Your task to perform on an android device: I want to track my daily activity and workout out , Create an account in the google fit app with the goal of 5000 steps and 30 heart points.
Image 1: 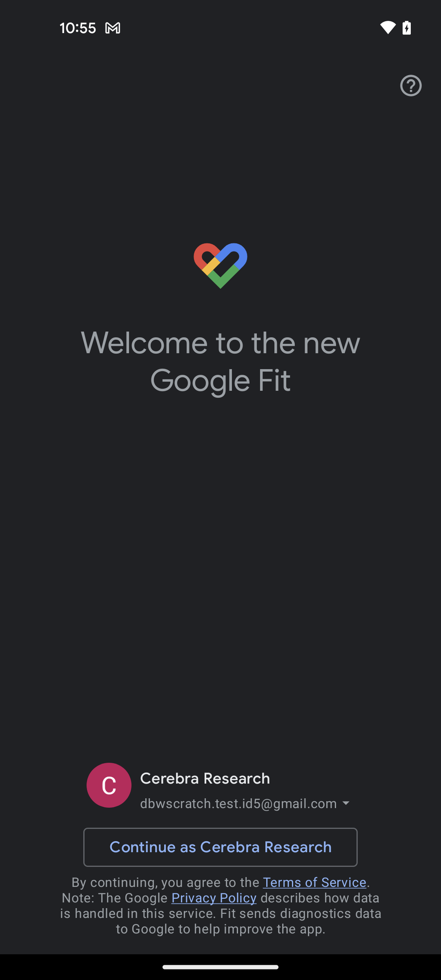
Tap on the drawer icon of gmail
Step 1: click (220, 787)
Image 2: 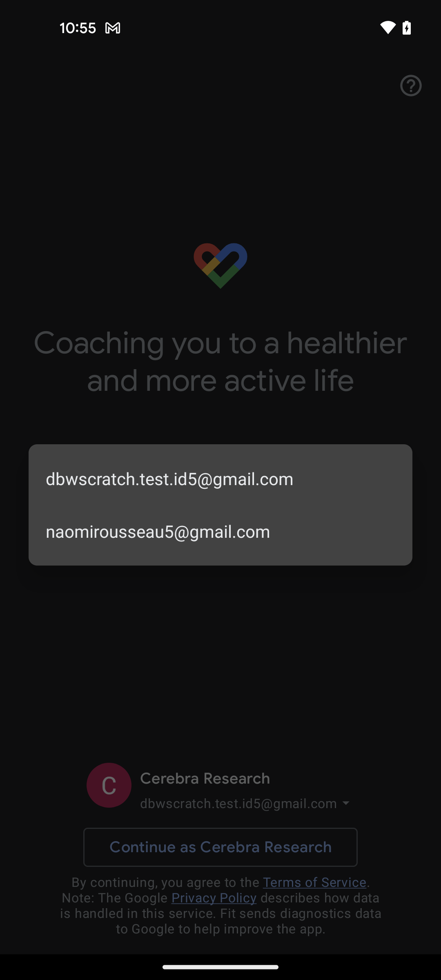
Select the second mail id
Step 2: click (220, 531)
Image 3: 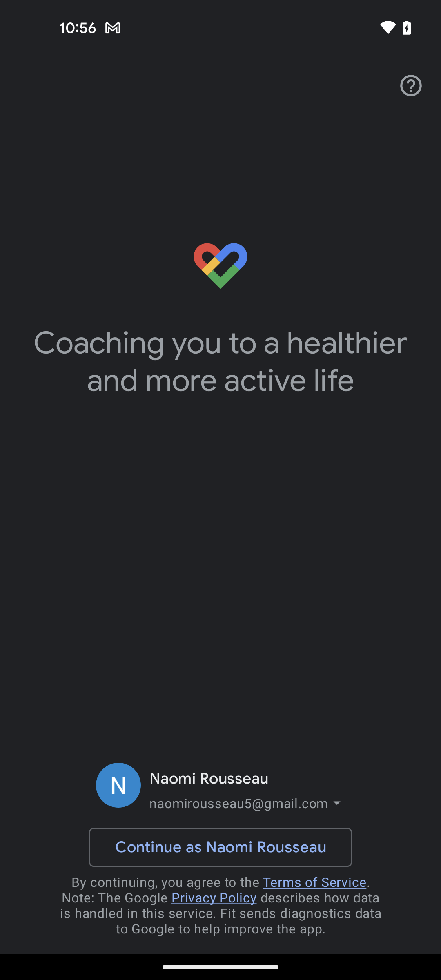
Tap on the continue as naomi rousseau button
Step 3: click (220, 847)
Image 4: 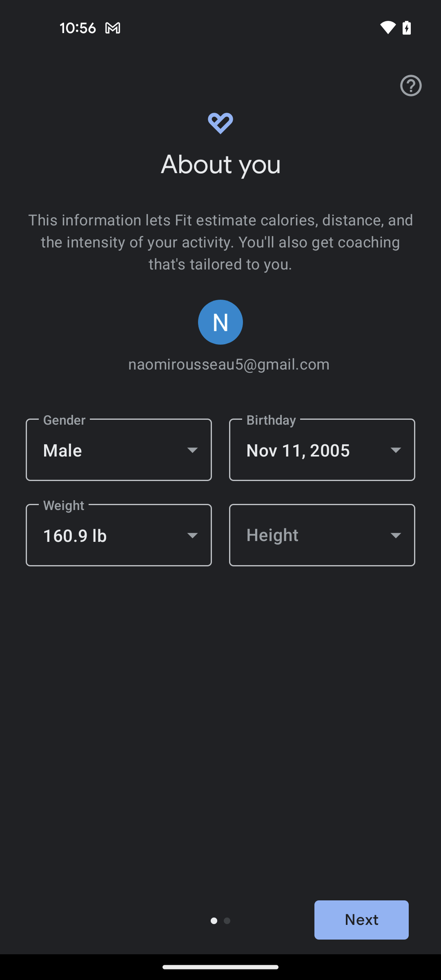
Tap on the gender box
Step 4: click (119, 450)
Image 7: 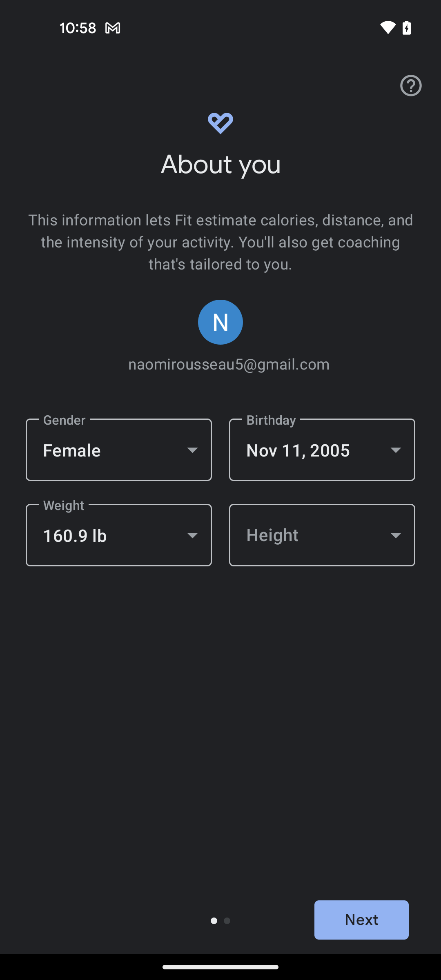
Tap on the weight box
Step 7: click (119, 535)
Image 8: 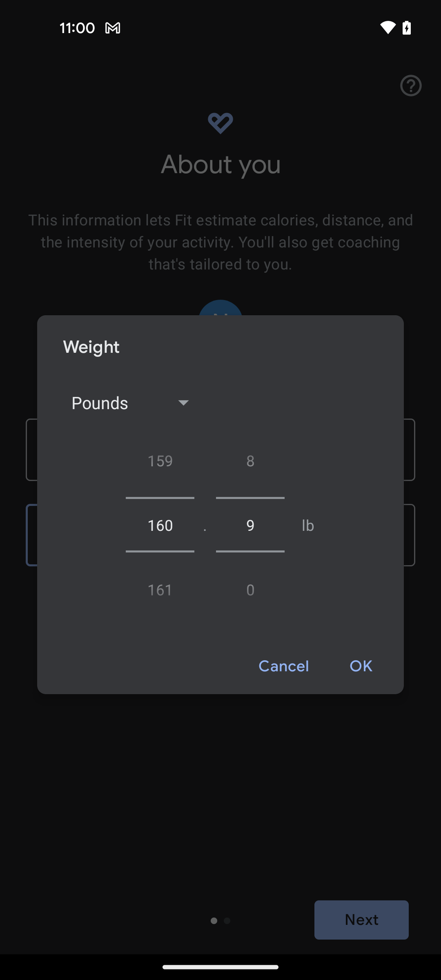
Swipe down to view 155 
Step 8: scroll up
Image 11: 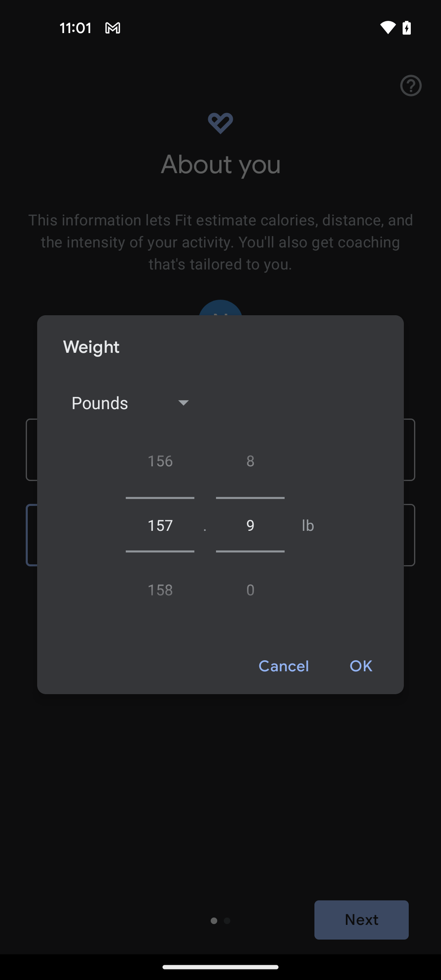
Swipe down to view 155 
Step 11: scroll up
Image 12: 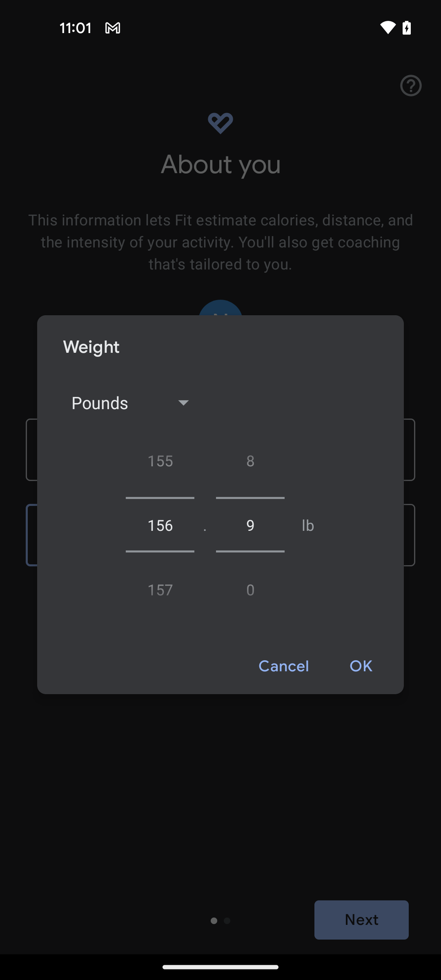
Swipe down to view 155 
Step 12: scroll up
Image 13: 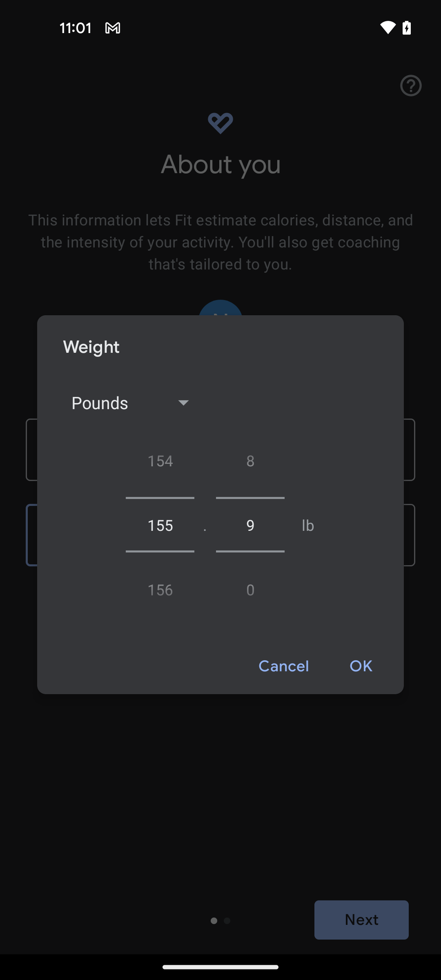
Tap on the OK button
Step 13: click (361, 666)
Image 14: 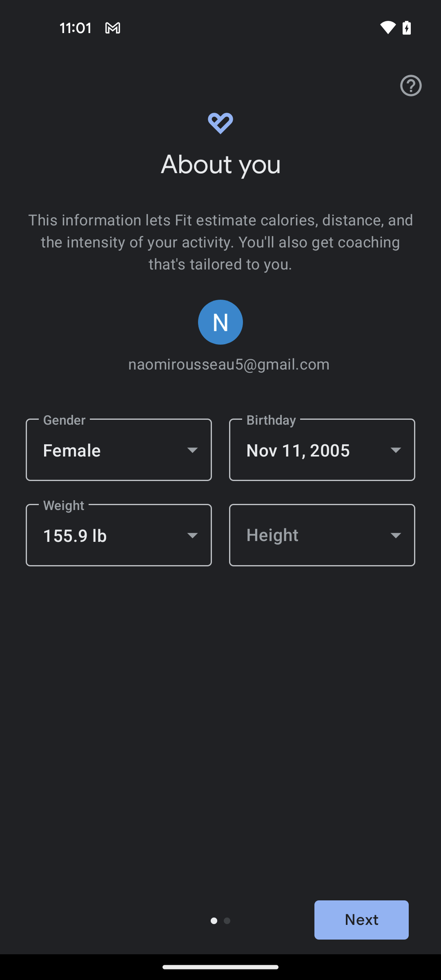
Tap on the height button
Step 14: click (322, 535)
Image 15: 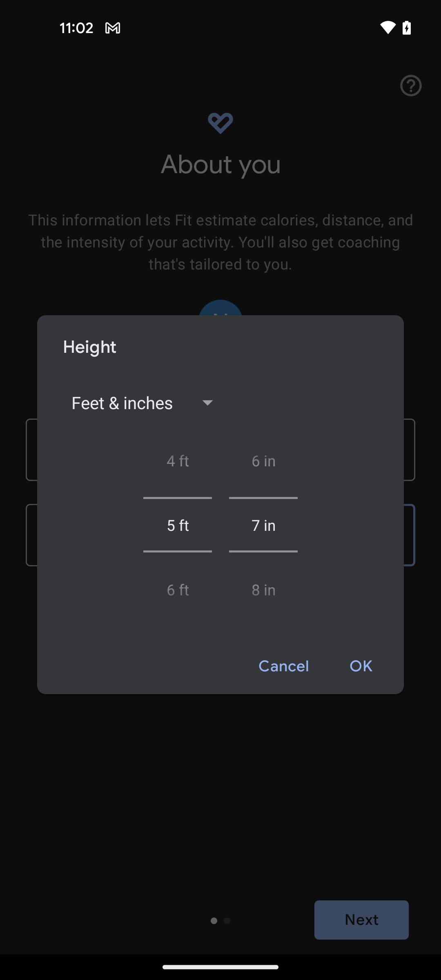
Swipe down to view 5 in option
Step 15: scroll up
Image 17: 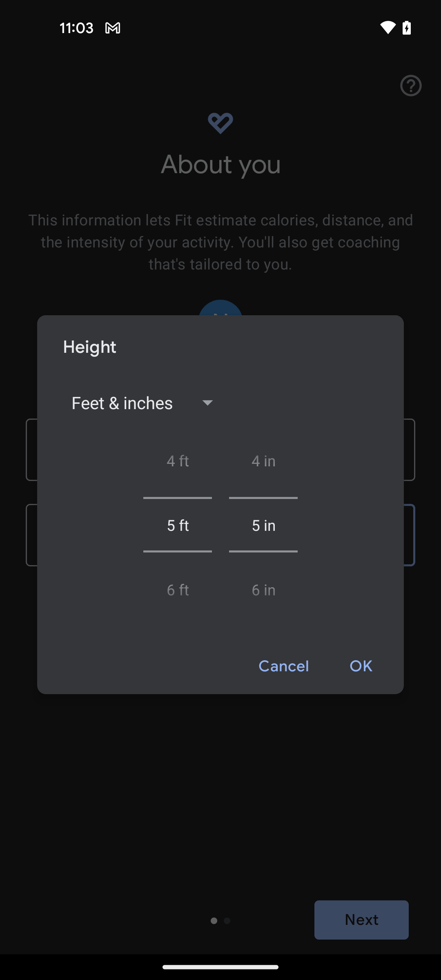
Tap on the ok option
Step 17: click (361, 666)
Image 18: 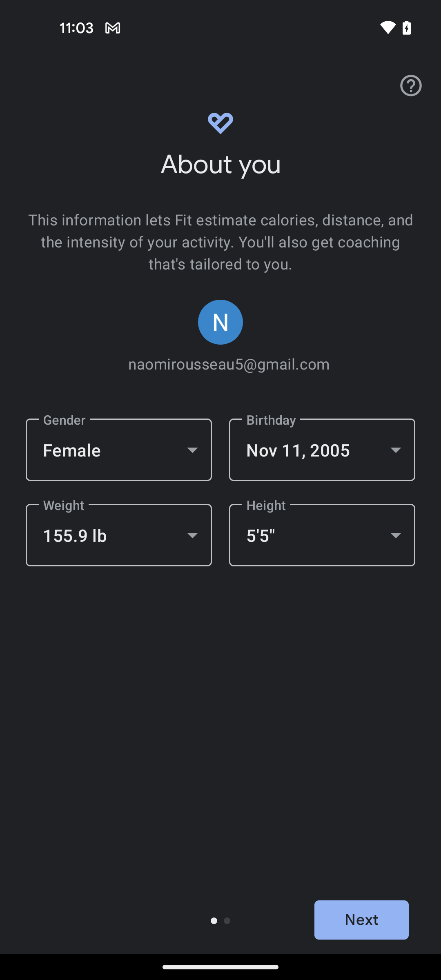
Tap on the next button
Step 18: click (361, 920)
Image 19: 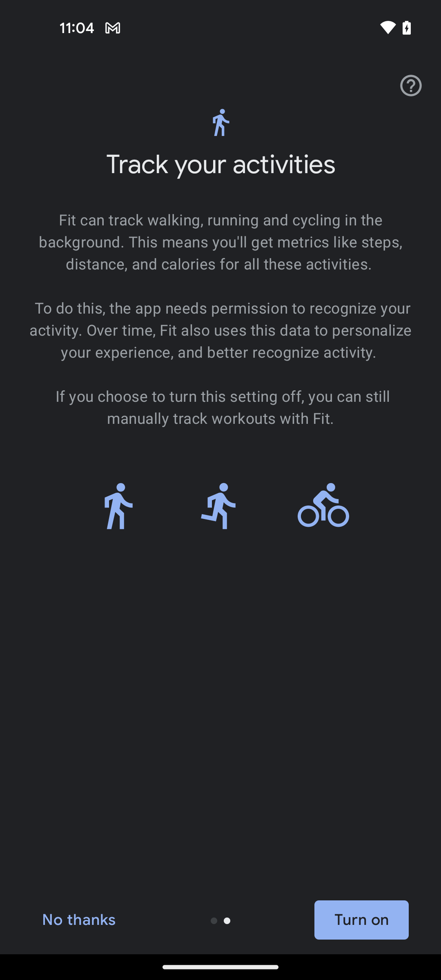
Tap on the turn on button
Step 19: click (361, 920)
Image 20: 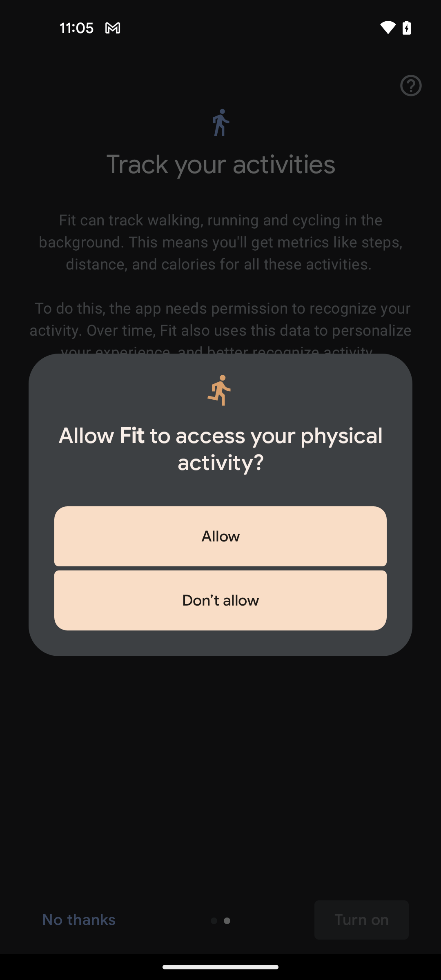
Tap on the allow button
Step 20: click (220, 536)
Image 21: 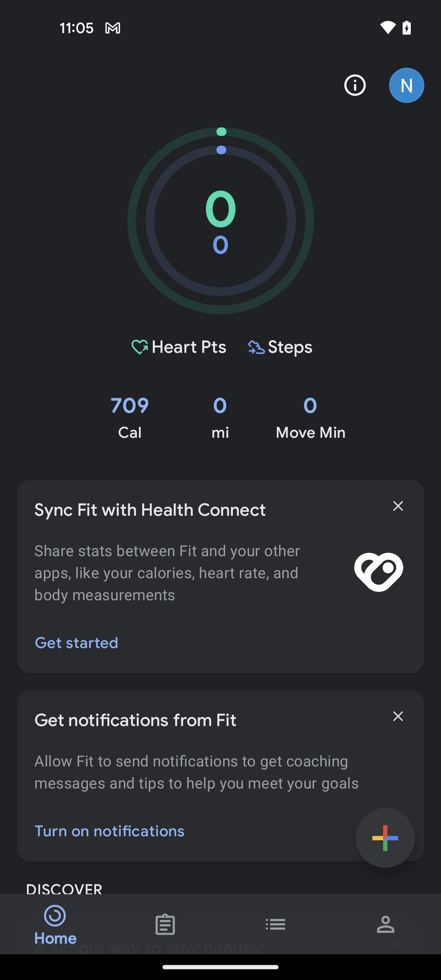
Tap on the profile option at the bottom right corner of the screen
Step 21: click (398, 936)
Image 22: 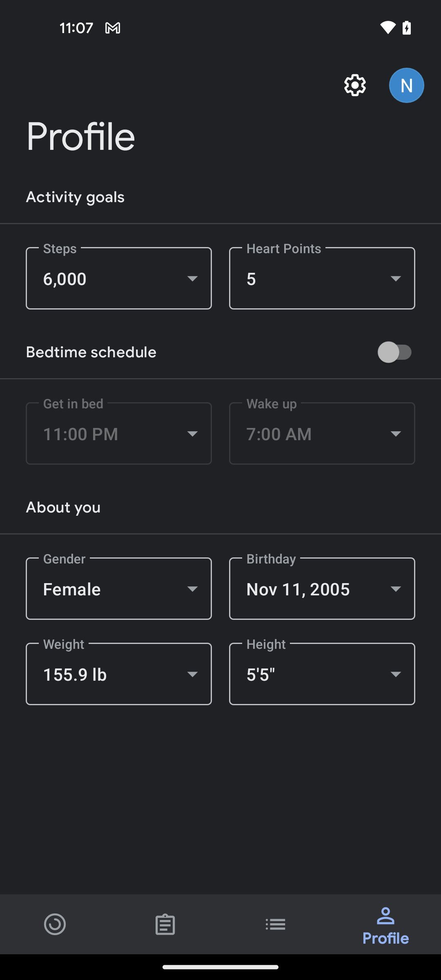
Tap on the steps button
Step 22: click (119, 278)
Image 23: 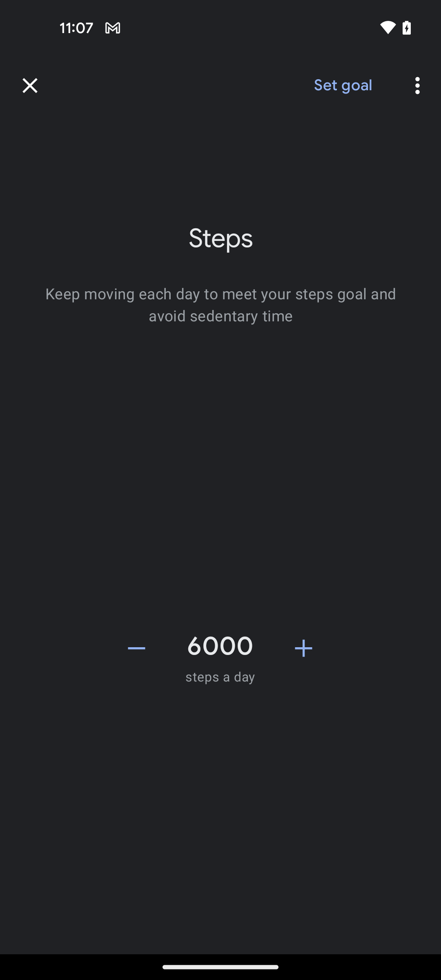
Tap on the minus icon to decrease the steps by 5000
Step 23: click (136, 648)
Image 24: 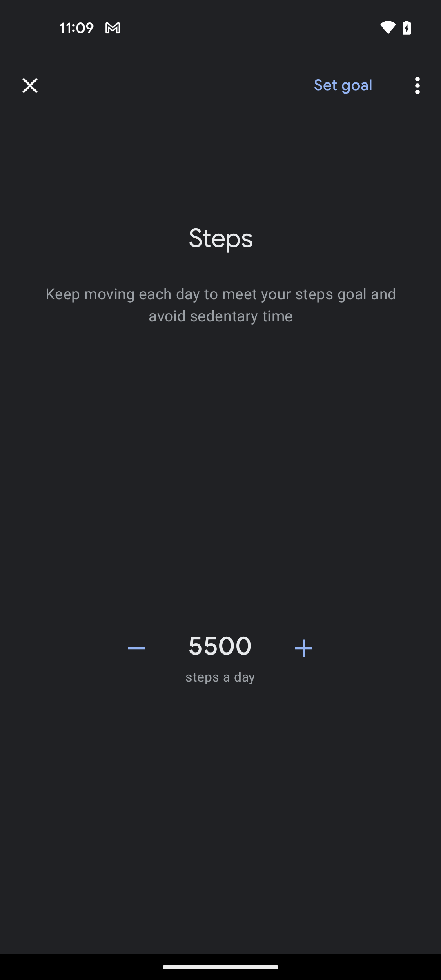
Tap on the minus icon to decrease the steps by 5000
Step 24: click (136, 648)
Image 26: 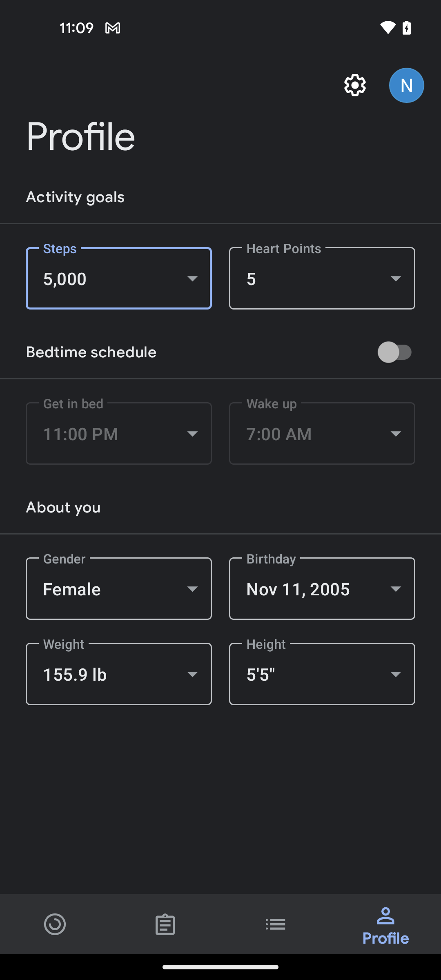
Tap on the heart points button
Step 26: click (322, 278)
Image 27: 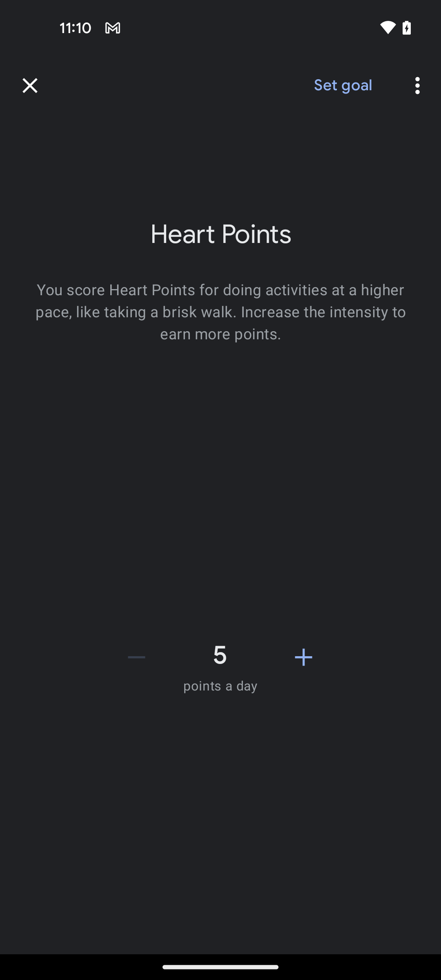
Tap on the plus icon to increase heart beats to 30
Step 27: click (303, 657)
Image 28: 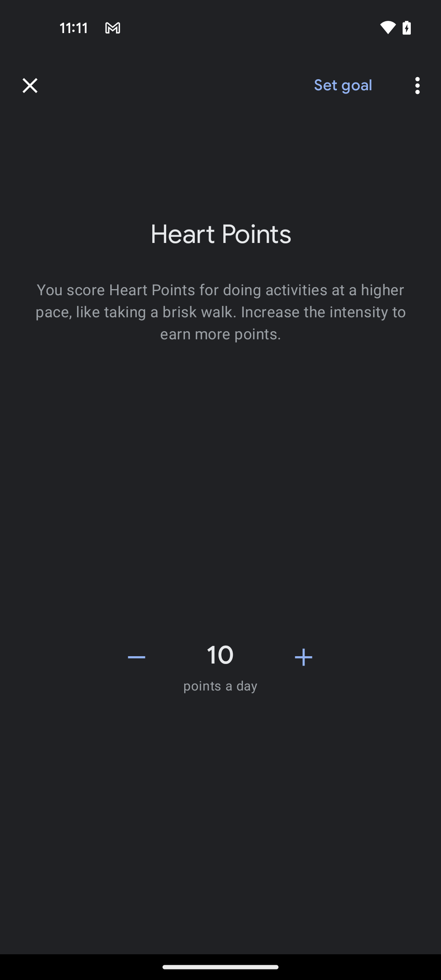
Tap on the plus icon to increase heart beats to 30
Step 28: click (303, 657)
Image 29: 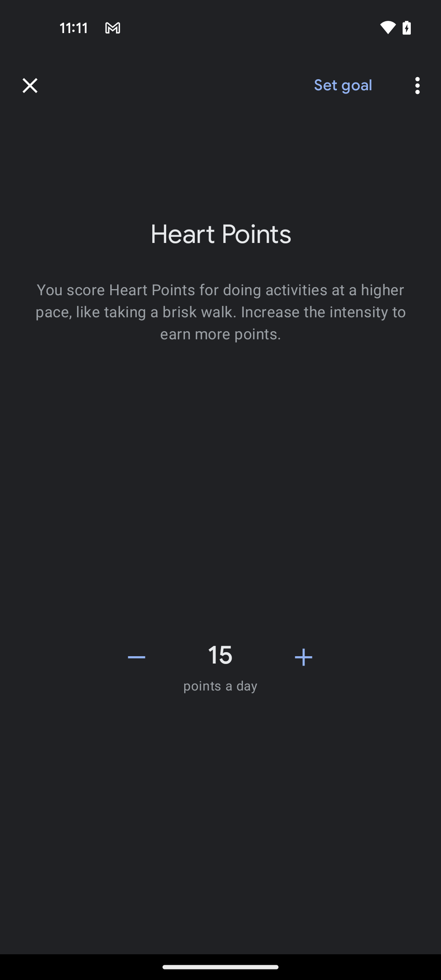
Tap on the plus icon to increase heart beats to 30
Step 29: click (303, 657)
Image 30: 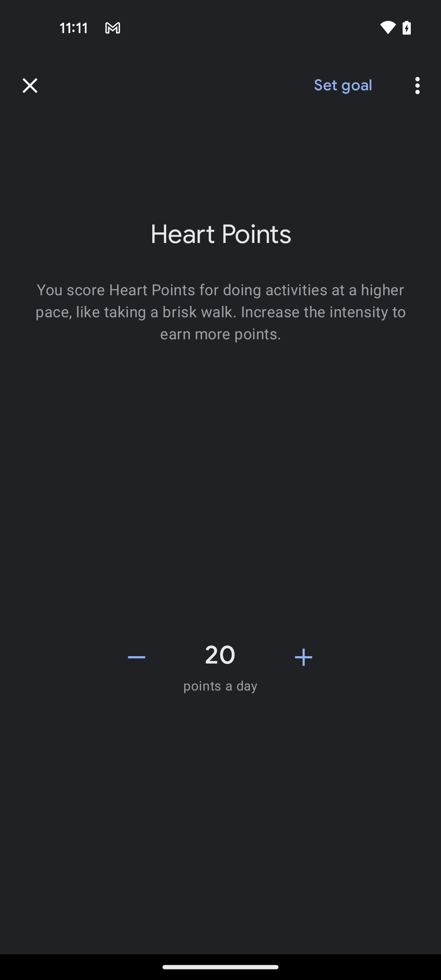
Tap on the plus icon to increase heart beats to 30
Step 30: click (303, 657)
Image 31: 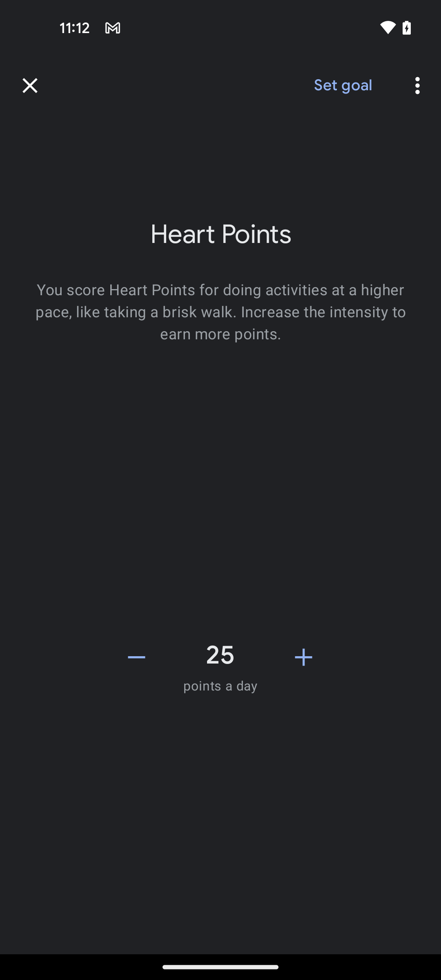
Tap on the plus icon to increase heart beats to 30
Step 31: click (303, 657)